Your task to perform on an android device: Go to the Myntra app & view the product reviews
Image 0: 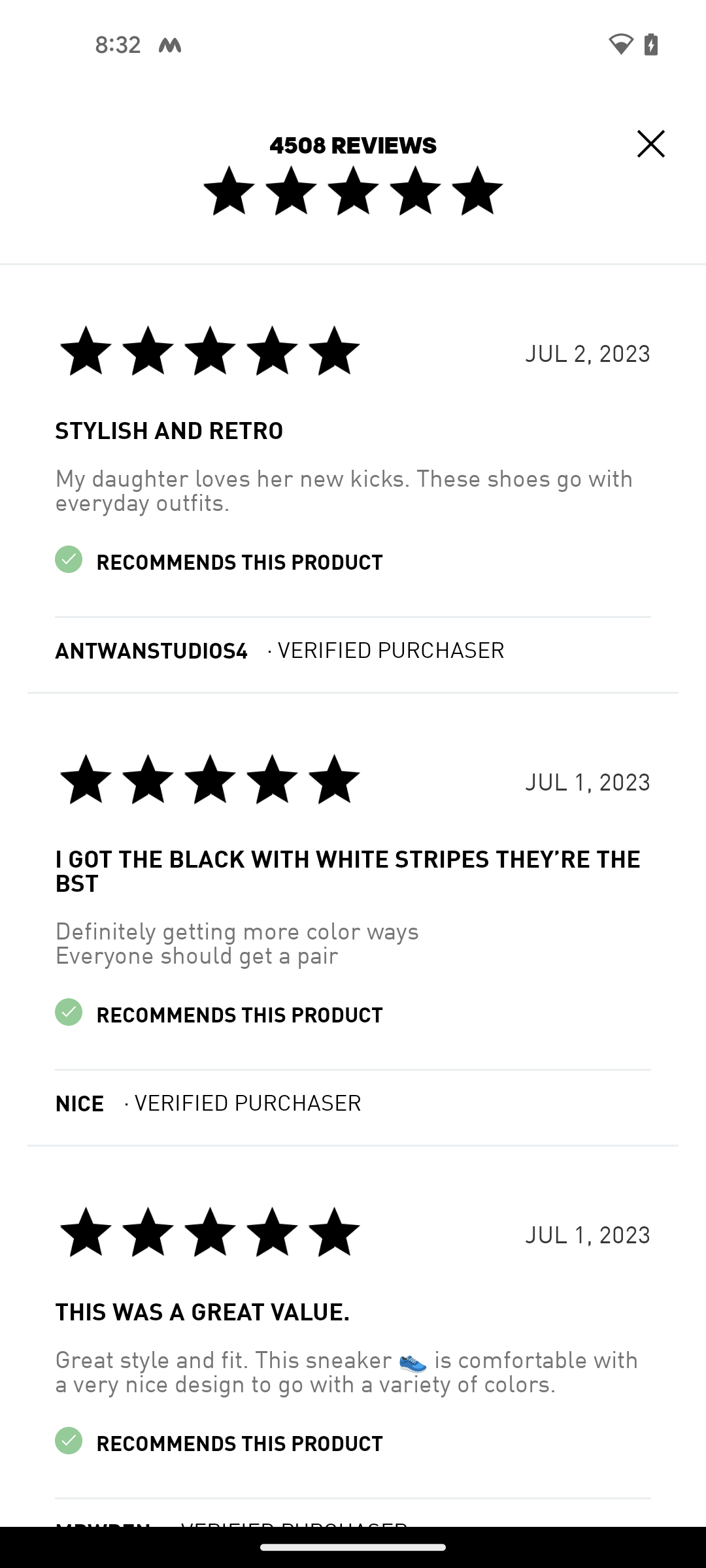
open Myntra app
Step 0: open app "Myntra"
Image 1: 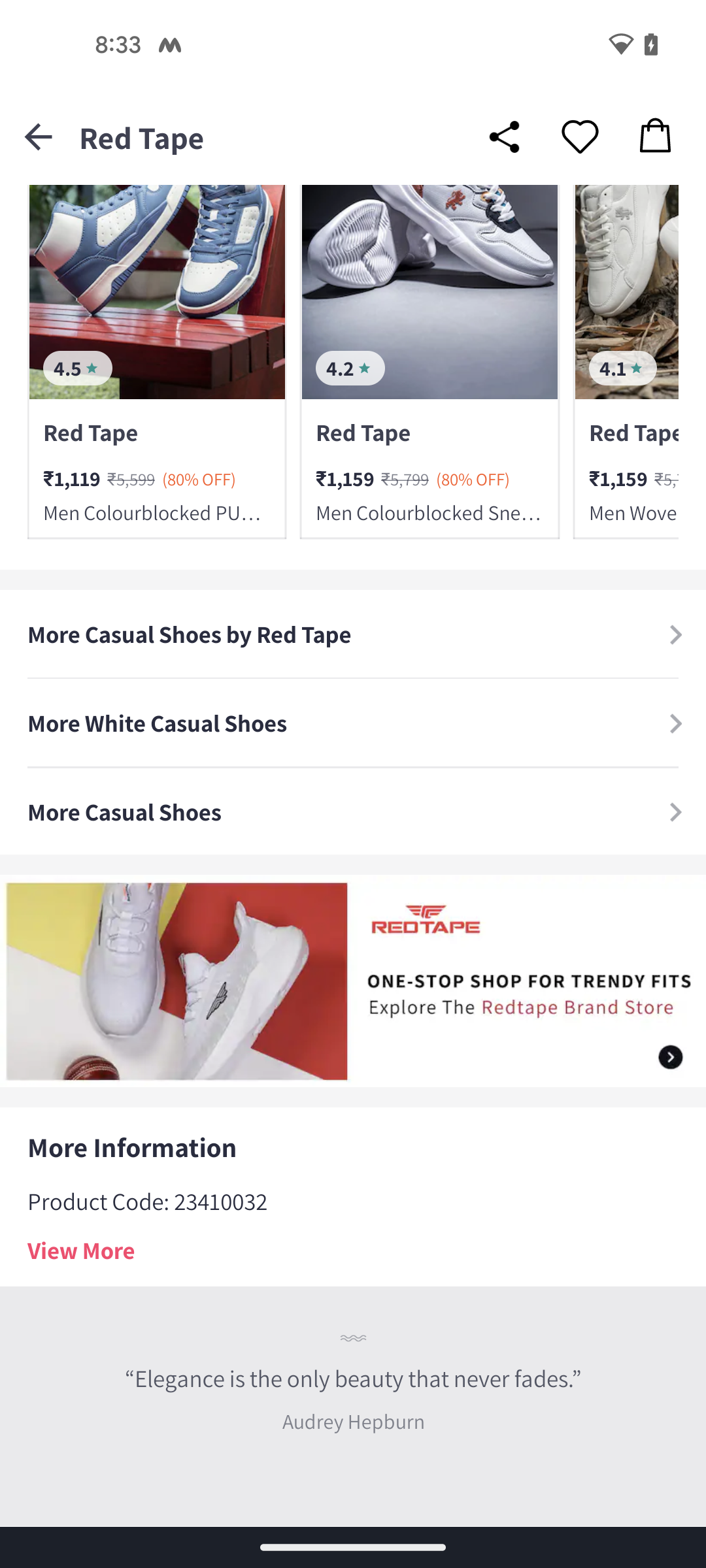
scroll up to view Reviews option
Step 1: scroll up
Image 2: 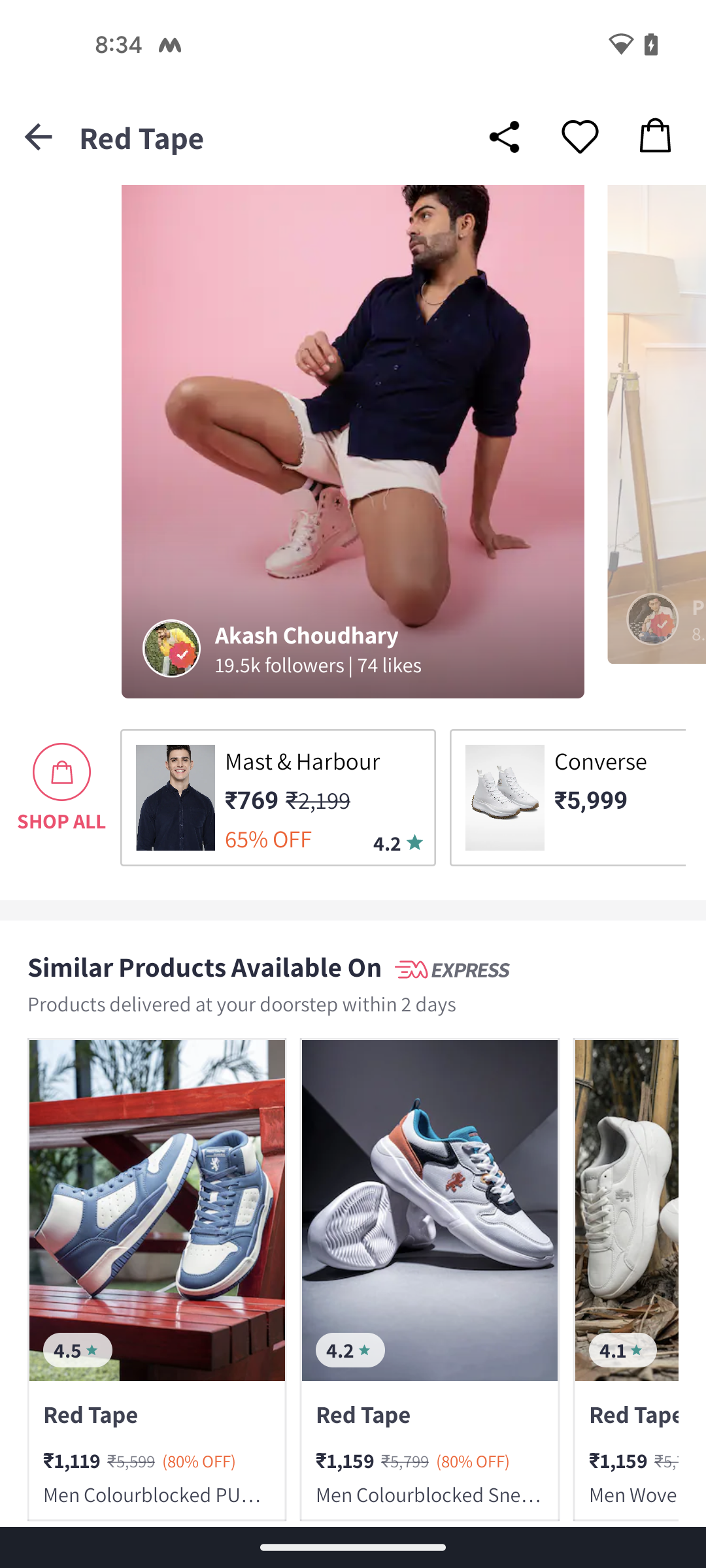
scroll up to view Reviews option
Step 2: scroll up
Image 3: 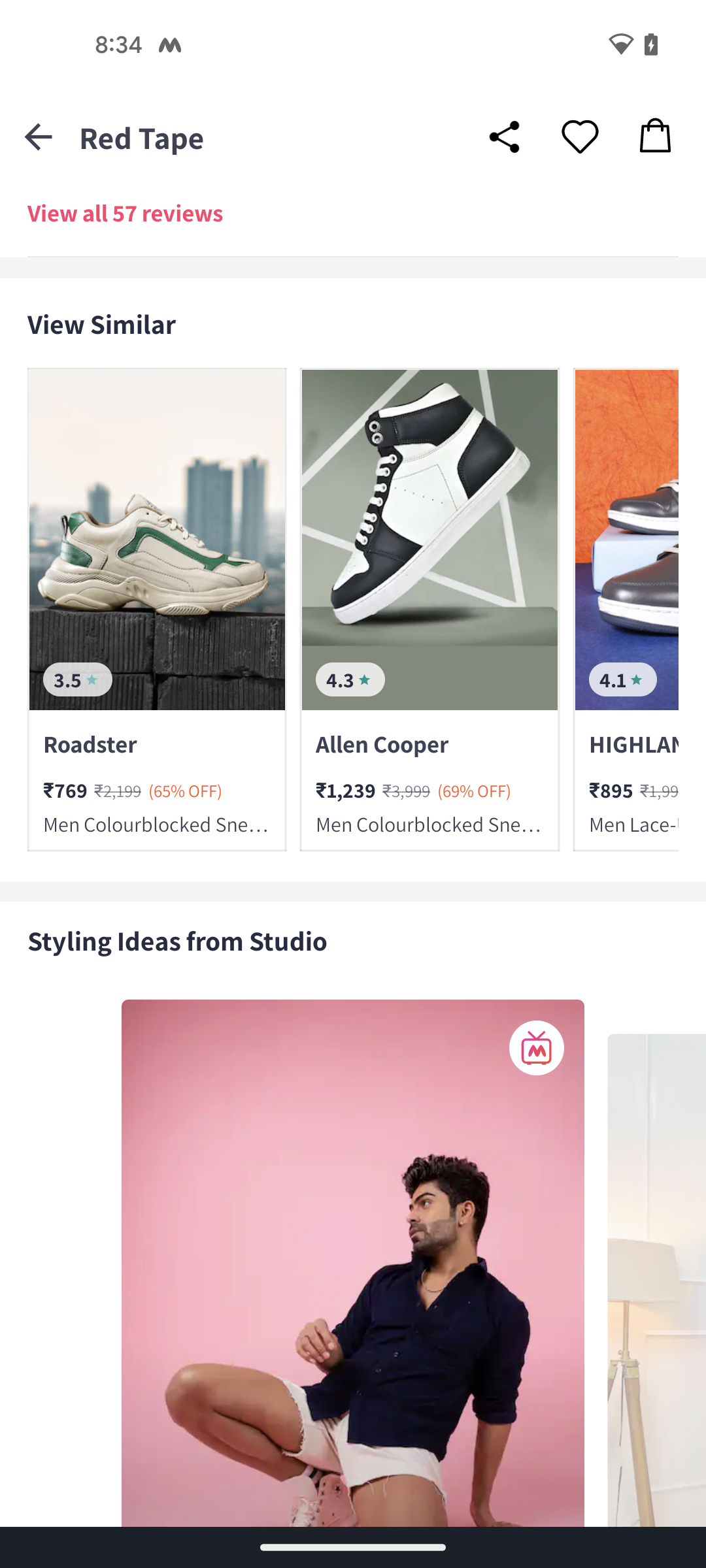
scroll up to view Reviews option
Step 3: scroll up
Image 4: 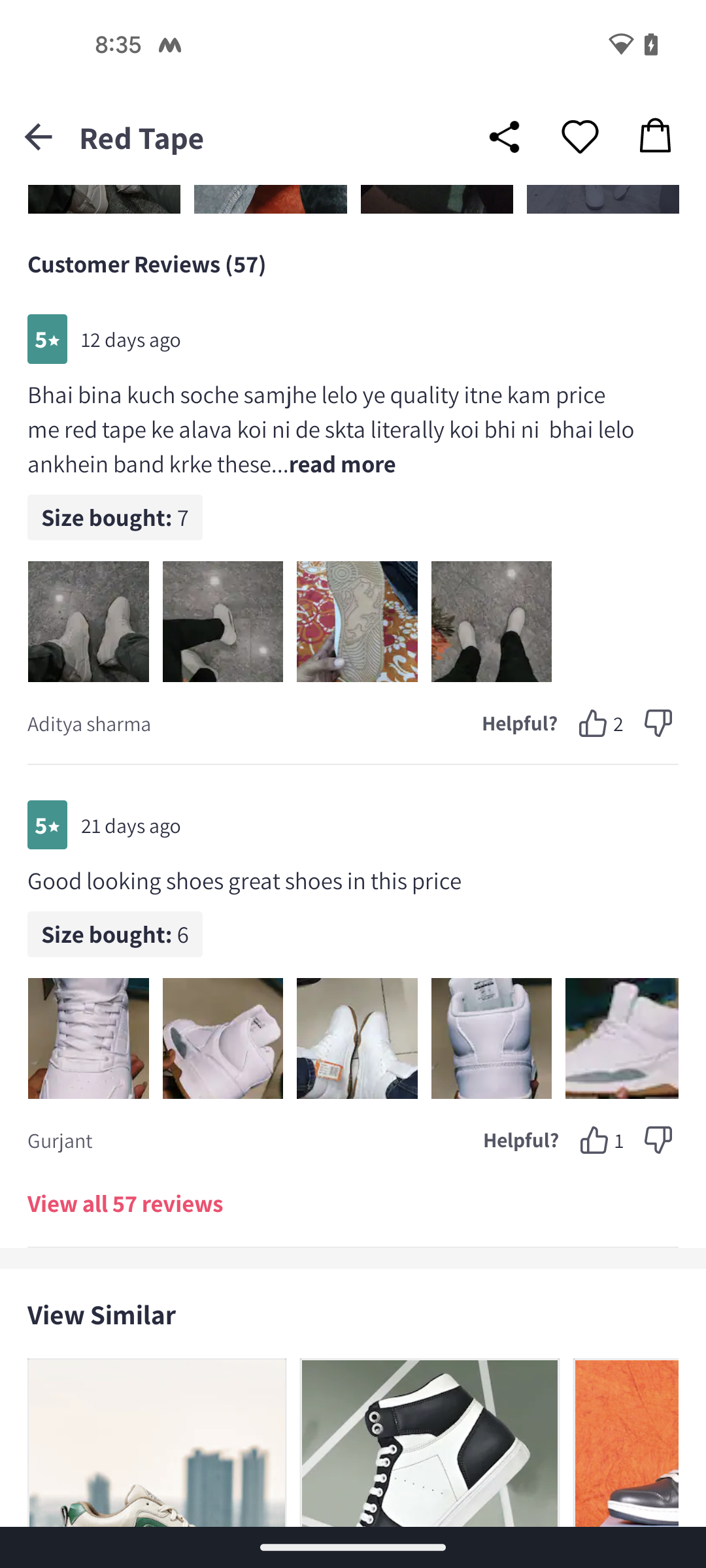
click on View all 57 reviews
Step 4: click (125, 1203)